Your task to perform on an android device: Open the Easy Notes app & share the note Demo xyz to akashgahlot@google.com through gmail app
Image 0: 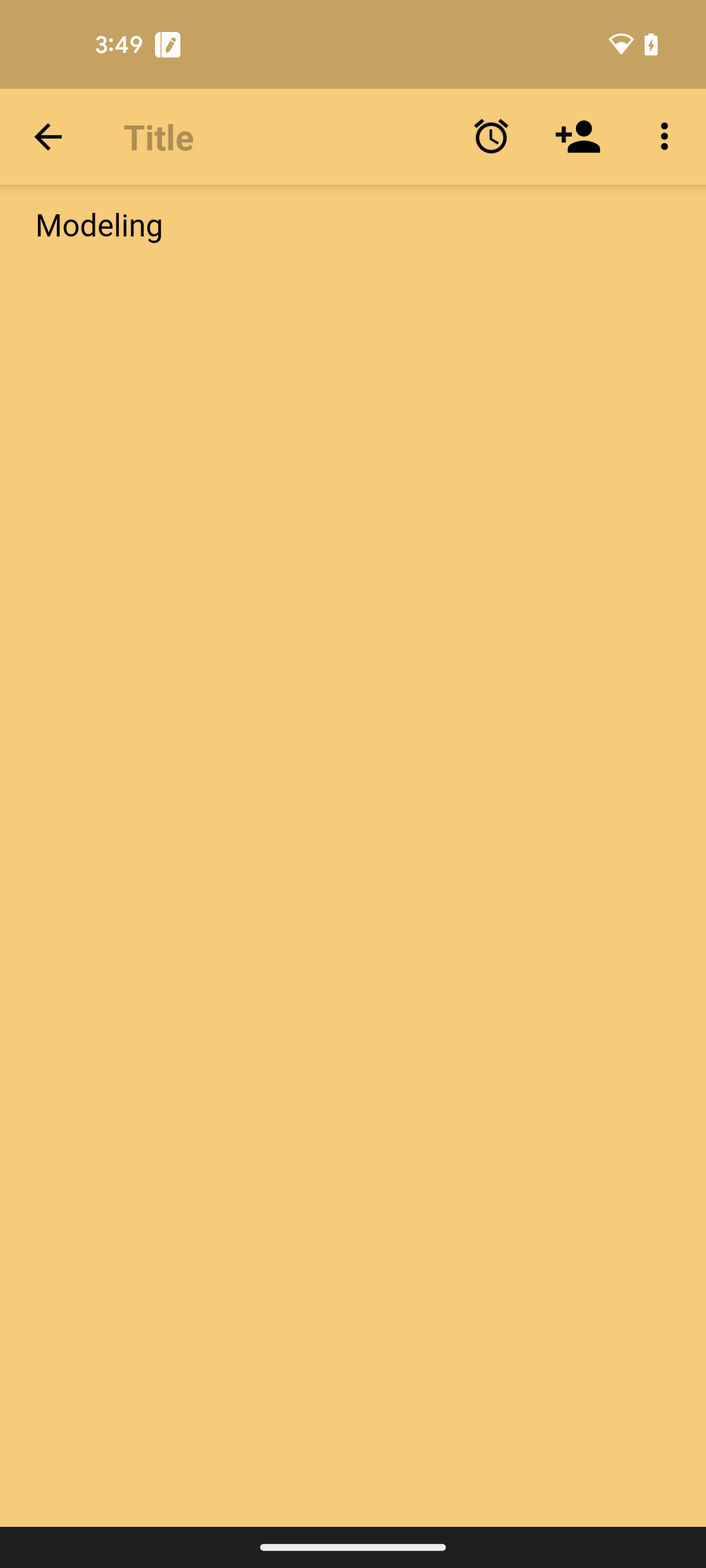
open the Easy Notes app
Step 0: open app "Easy Notes"
Image 1: 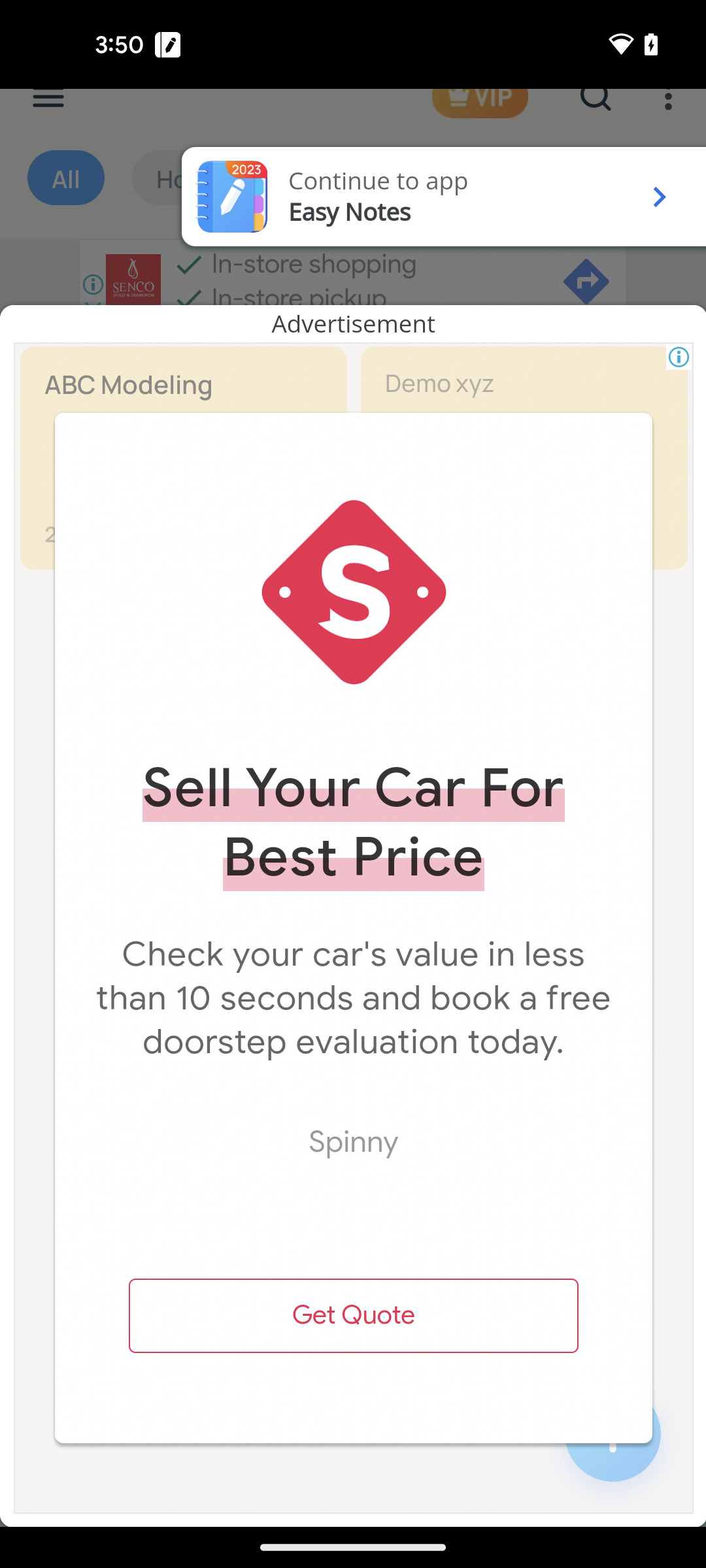
click on the arrow icon at the top right corner of the screen
Step 1: click (654, 197)
Image 4: 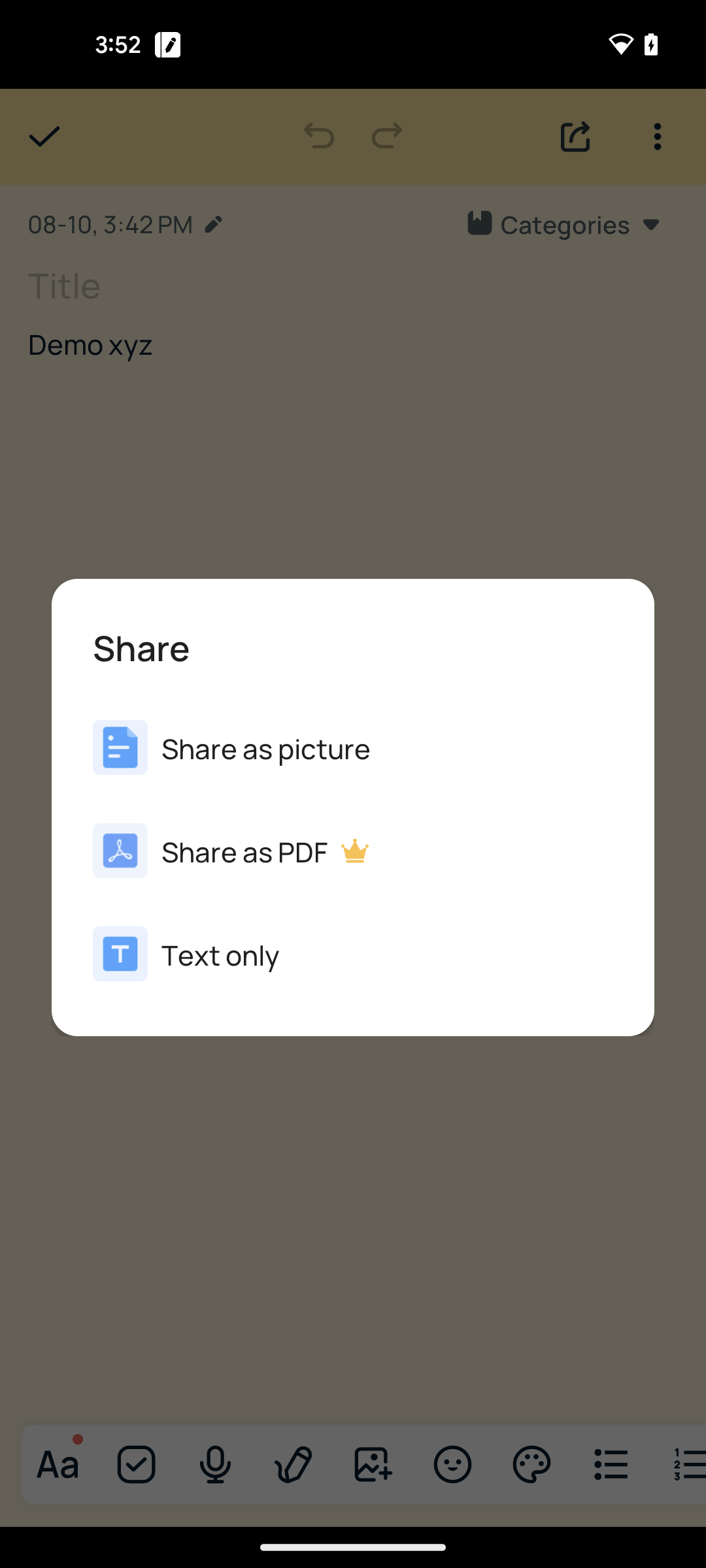
select the option Text only
Step 4: click (353, 954)
Image 6: 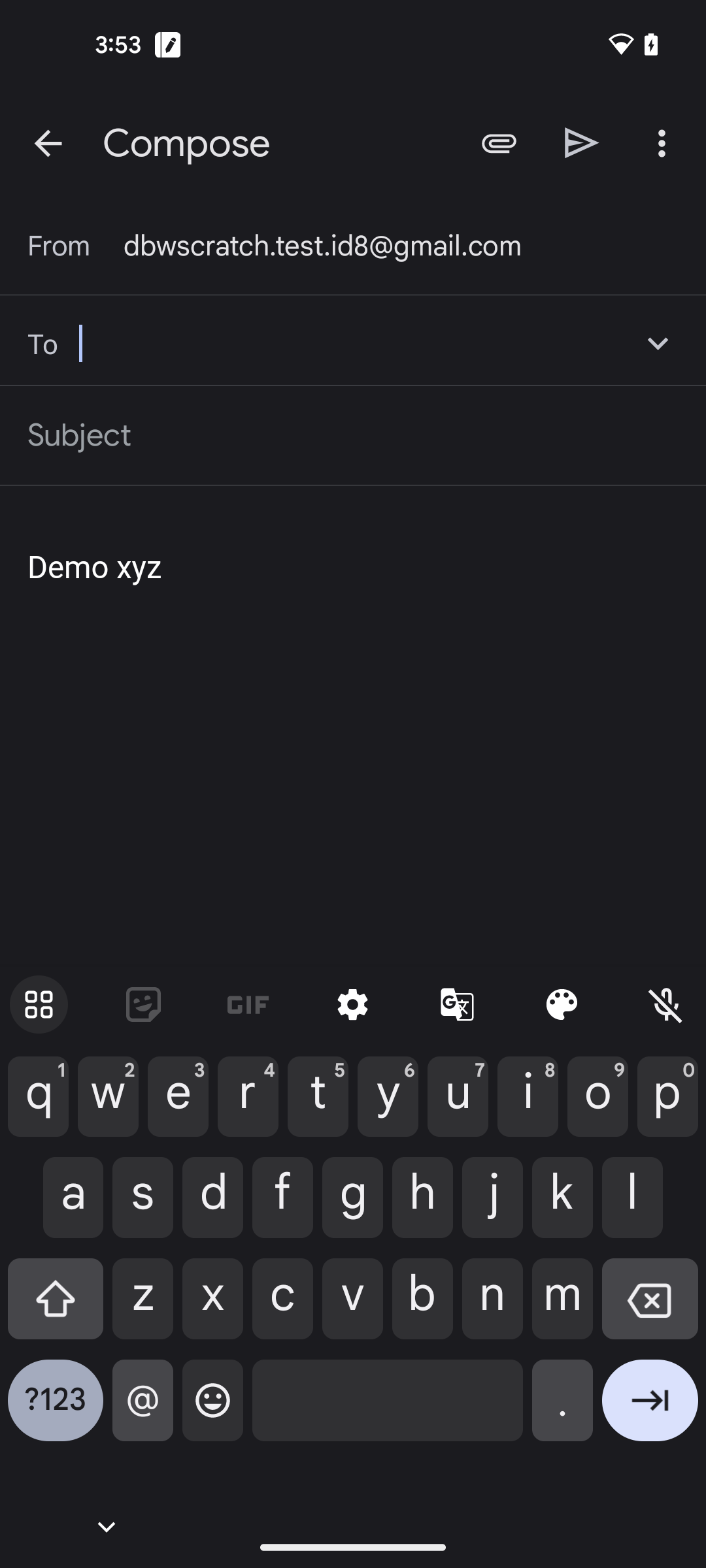
enter the email id akashgahlot@google.com
Step 6: type "akashgahlot@google.com"
Image 7: 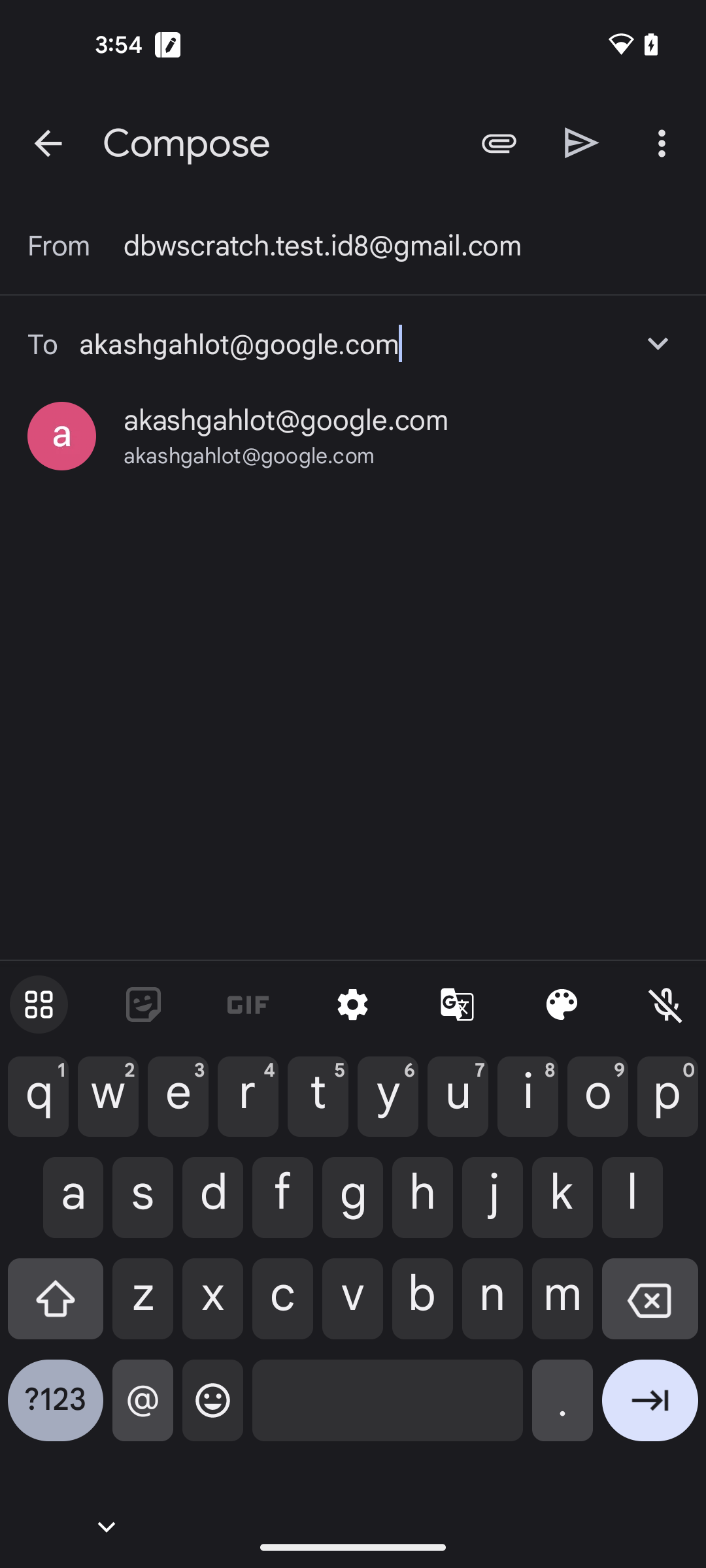
select the email id
Step 7: click (286, 420)
Image 8: 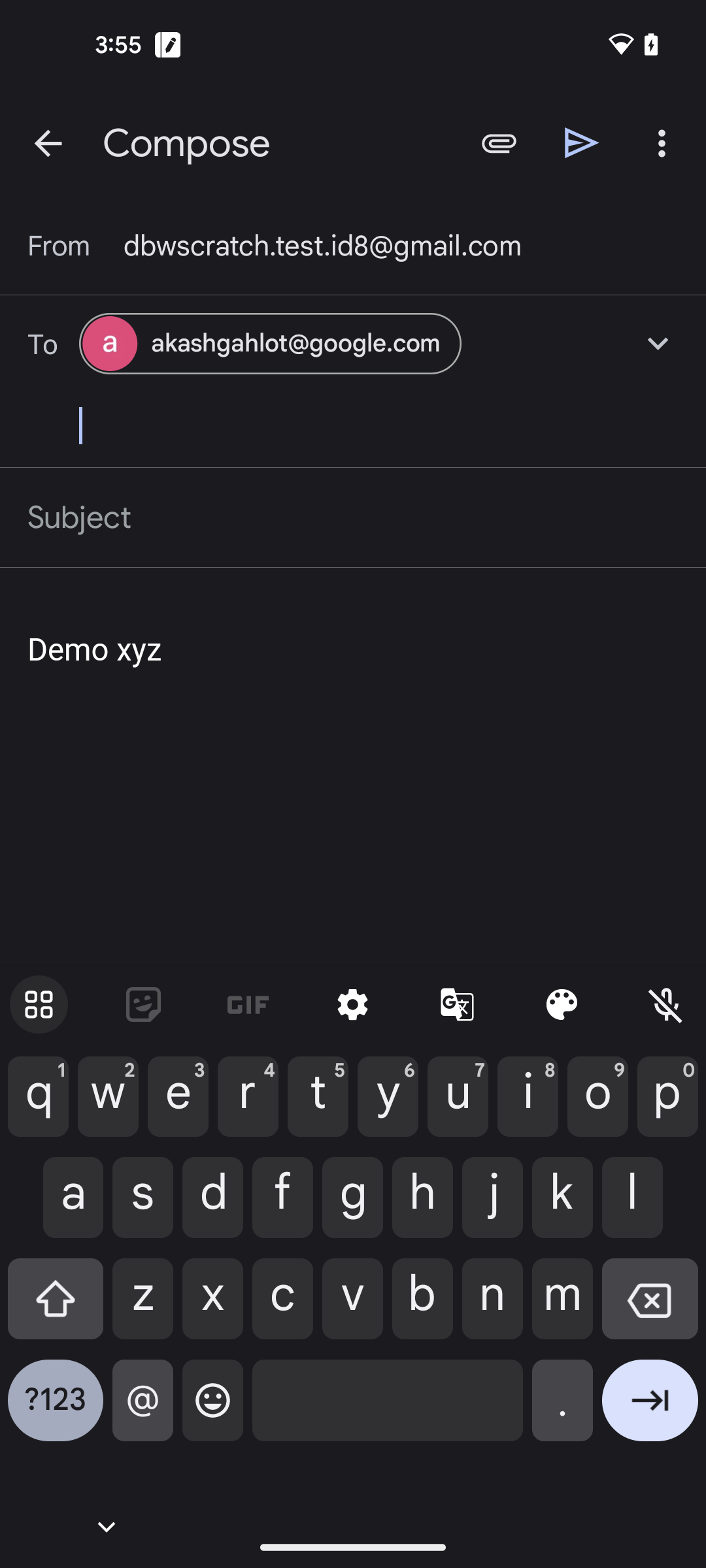
click on the send icon at the top right side of the screen
Step 8: click (582, 142)